Your task to perform on an android device: I need new shorts for my workout at the gym, thus I want to search Adidas shorts on the Netshoes app.
Image 0: 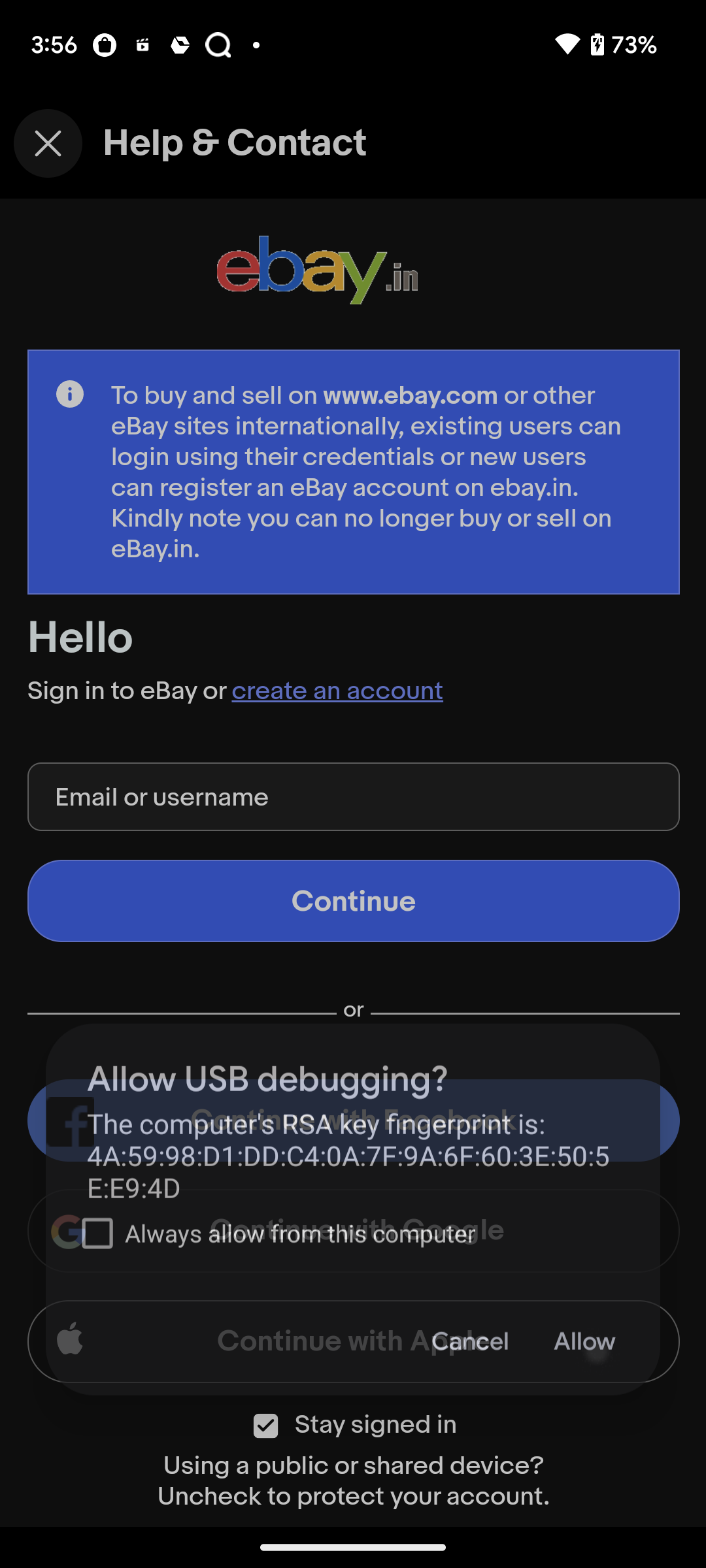
Open Netshoes app
Step 0: open app "Netshoes"
Image 1: 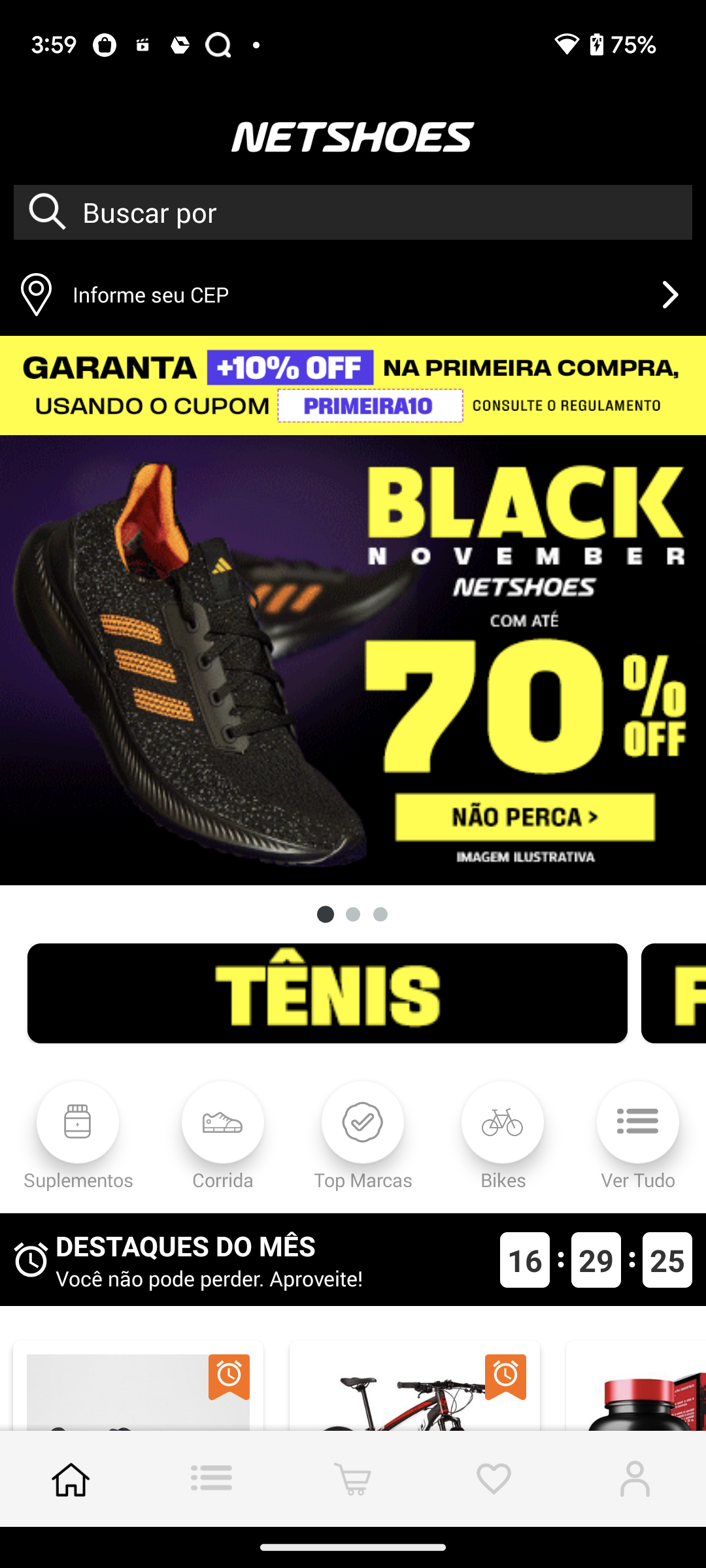
Click on the search bar at the top of the screen
Step 1: click (150, 212)
Image 2: 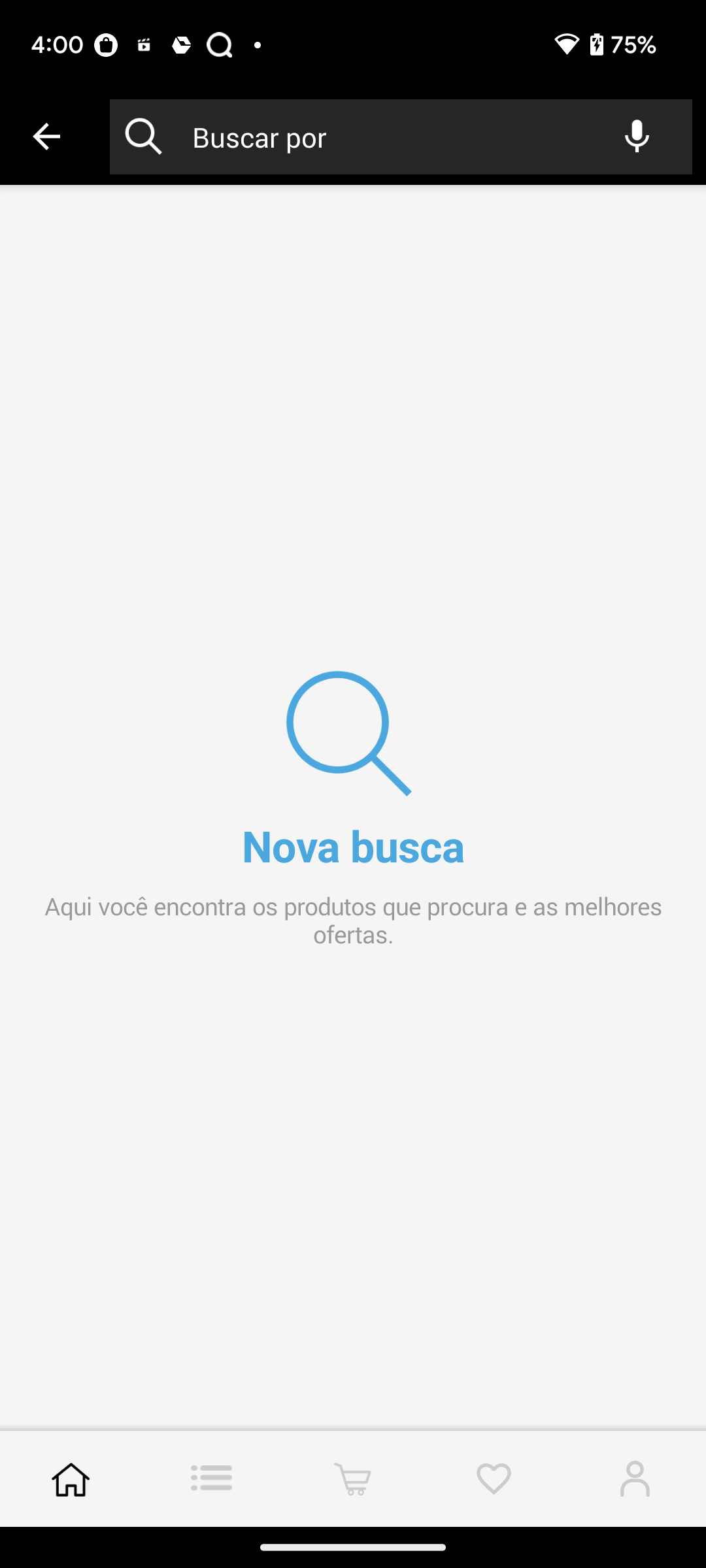
Search for Adidas Shorts
Step 2: type "Adidas Shorts"
Image 3: 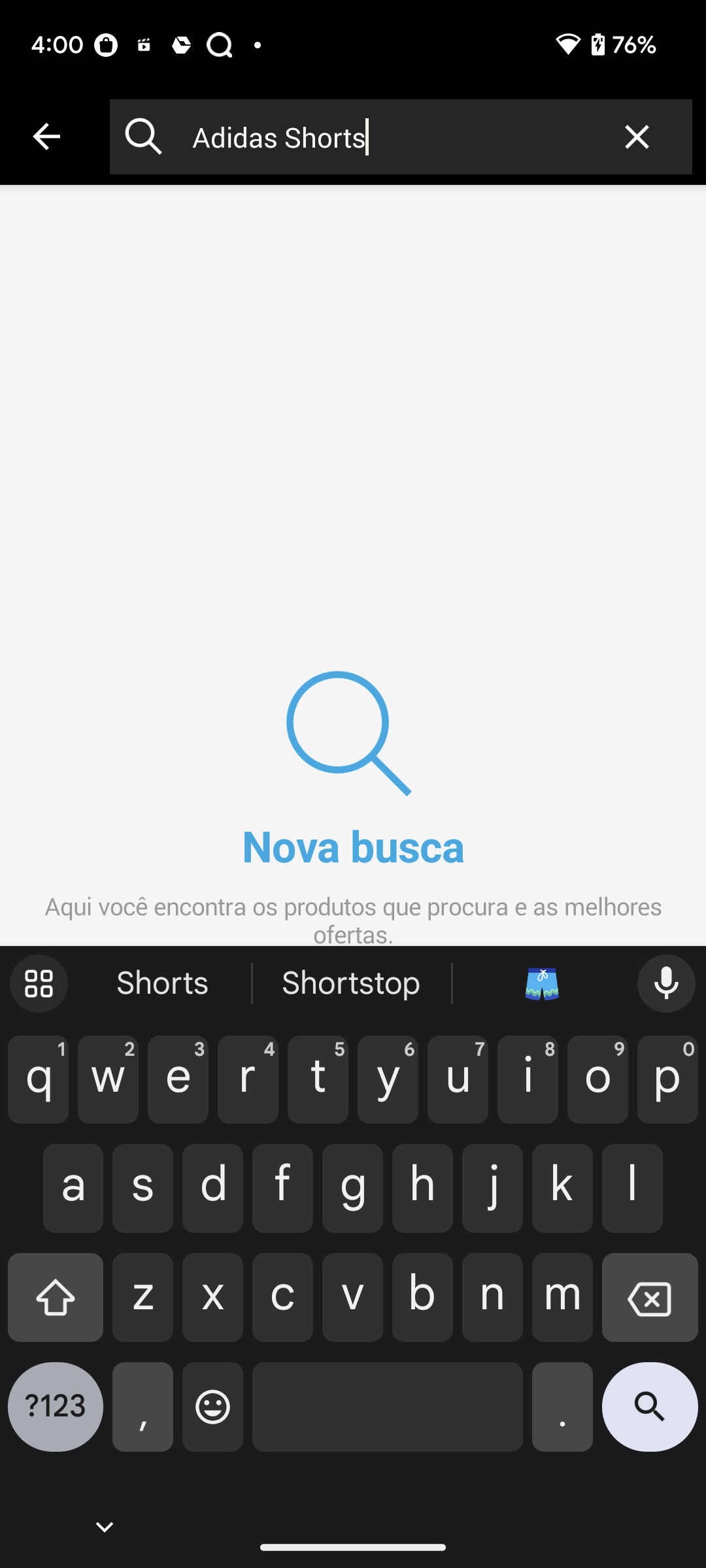
Click on the search icon at the bottom right corner of the screen
Step 3: click (650, 1417)